Your task to perform on an android device: I want to save this Dennis Lingo Slim Fit Casual Shirt for the future. Add this shirt to my wishlist in the Amazon app
Image 0: 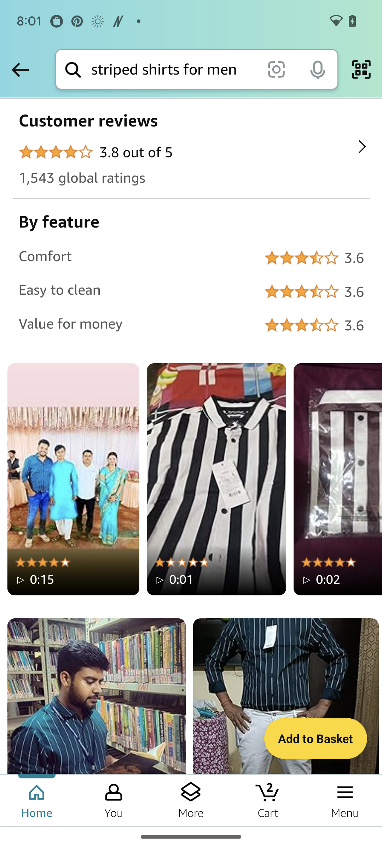
Swipe up to view the product.
Step 0: scroll up
Image 1: 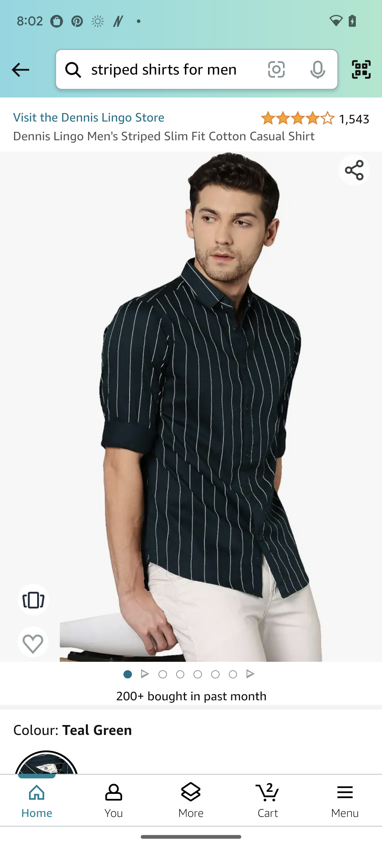
Now click on the heart icon.
Step 1: click (33, 643)